Your task to perform on an android device: Create a New Blank document to write my weekend schedule later in the document on the WPS Office app.
Image 0: 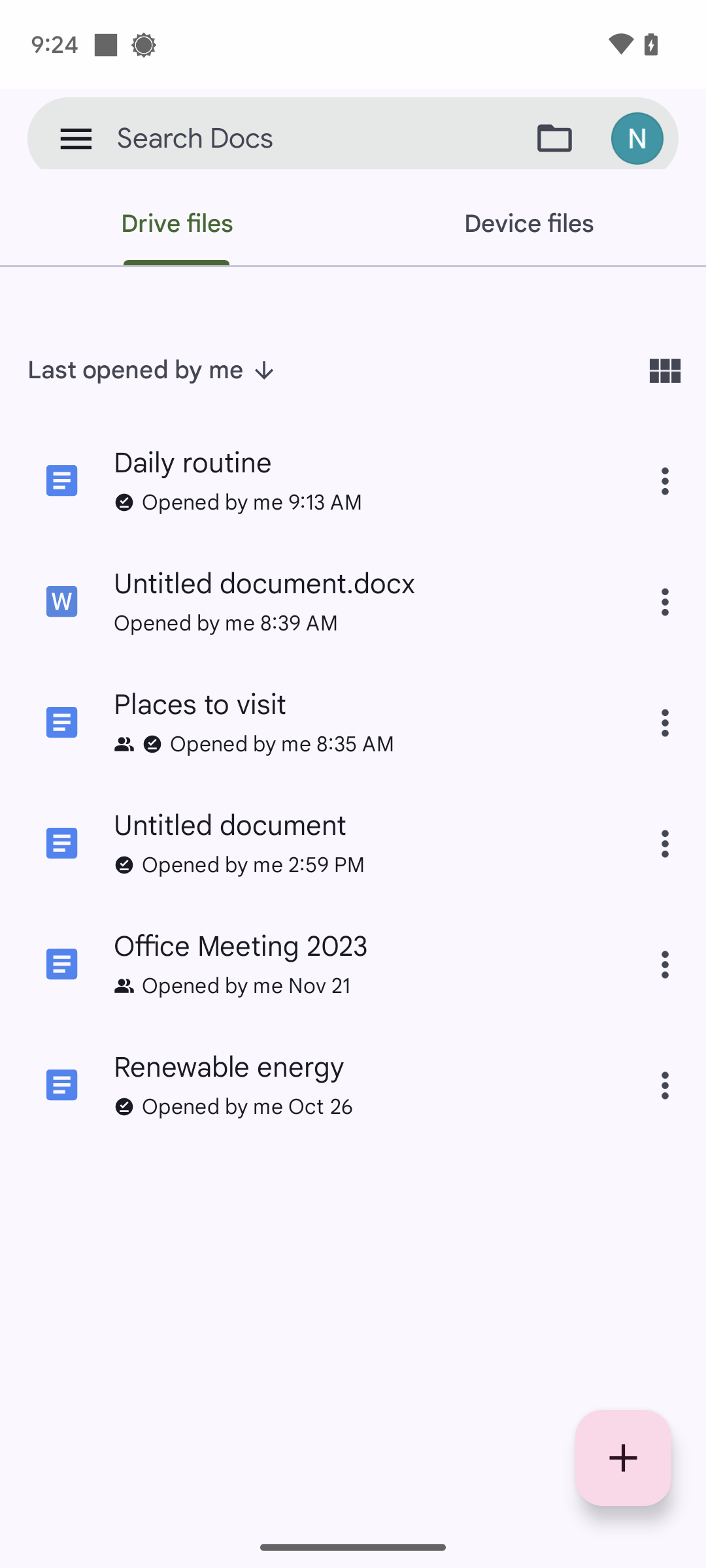
Open the WPS Office app.
Step 0: open app "WPS Office"
Image 2: 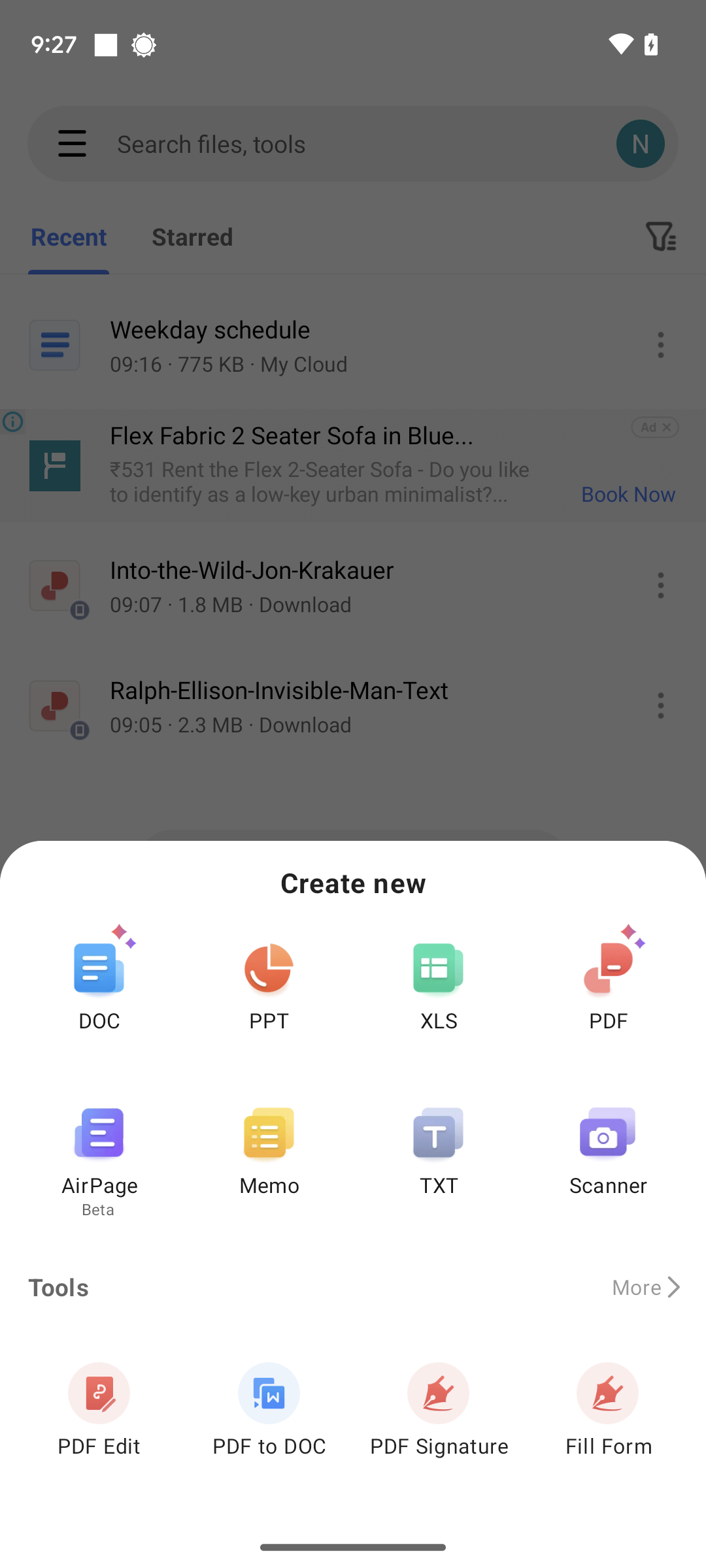
Select the document type as DOC.
Step 2: click (99, 968)
Image 3: 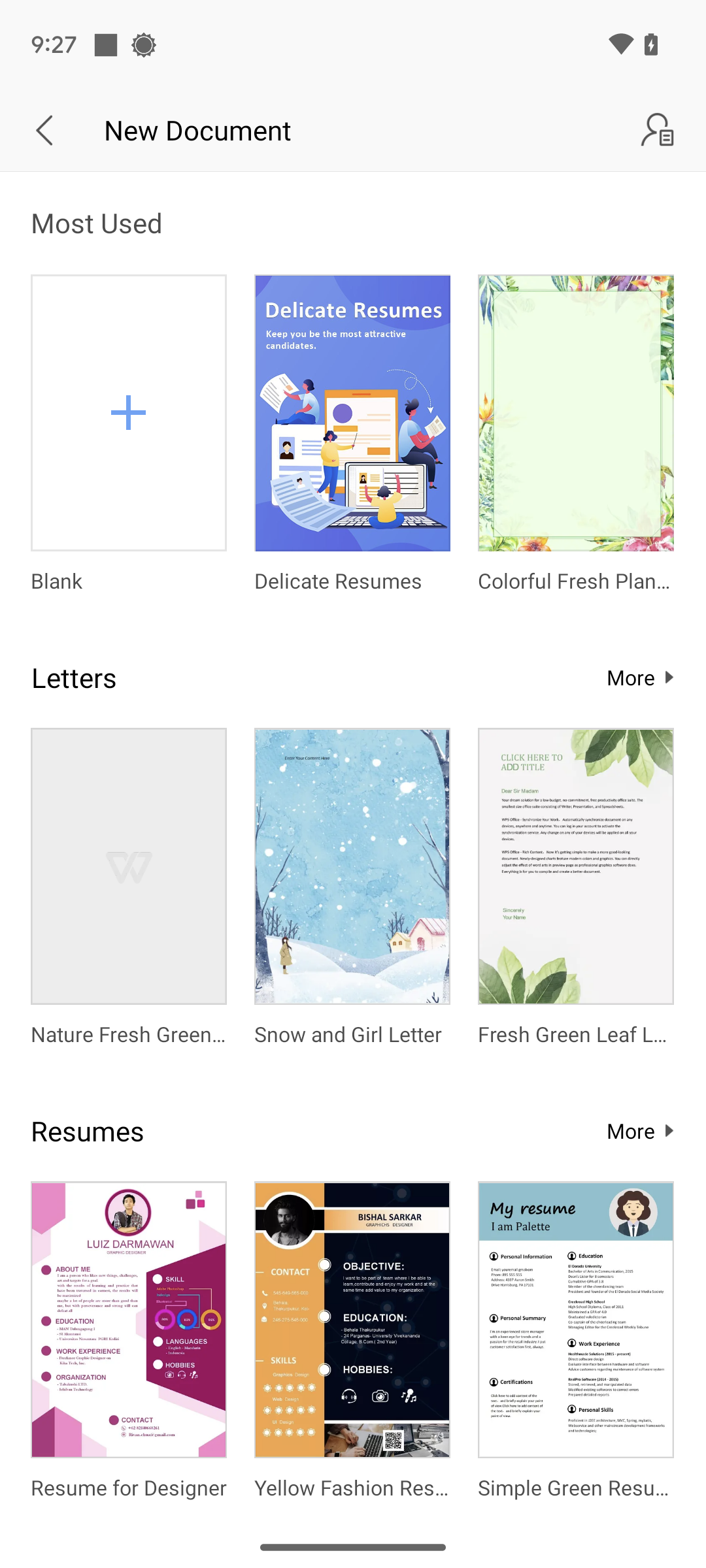
Click on the Doc format as Blank format.
Step 3: click (129, 412)
Image 4: 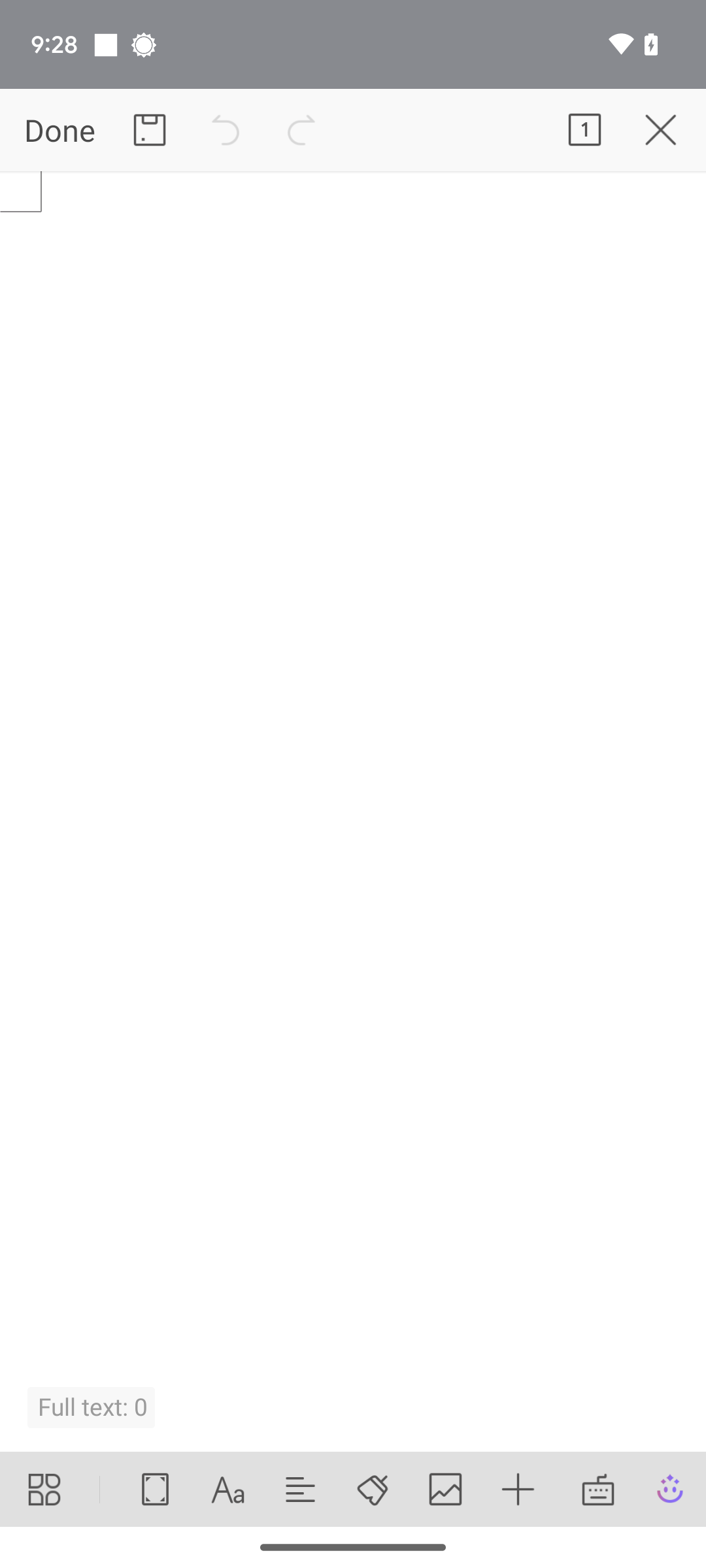
Click on the save icon at the top left of the screen.
Step 4: click (150, 130)
Image 6: 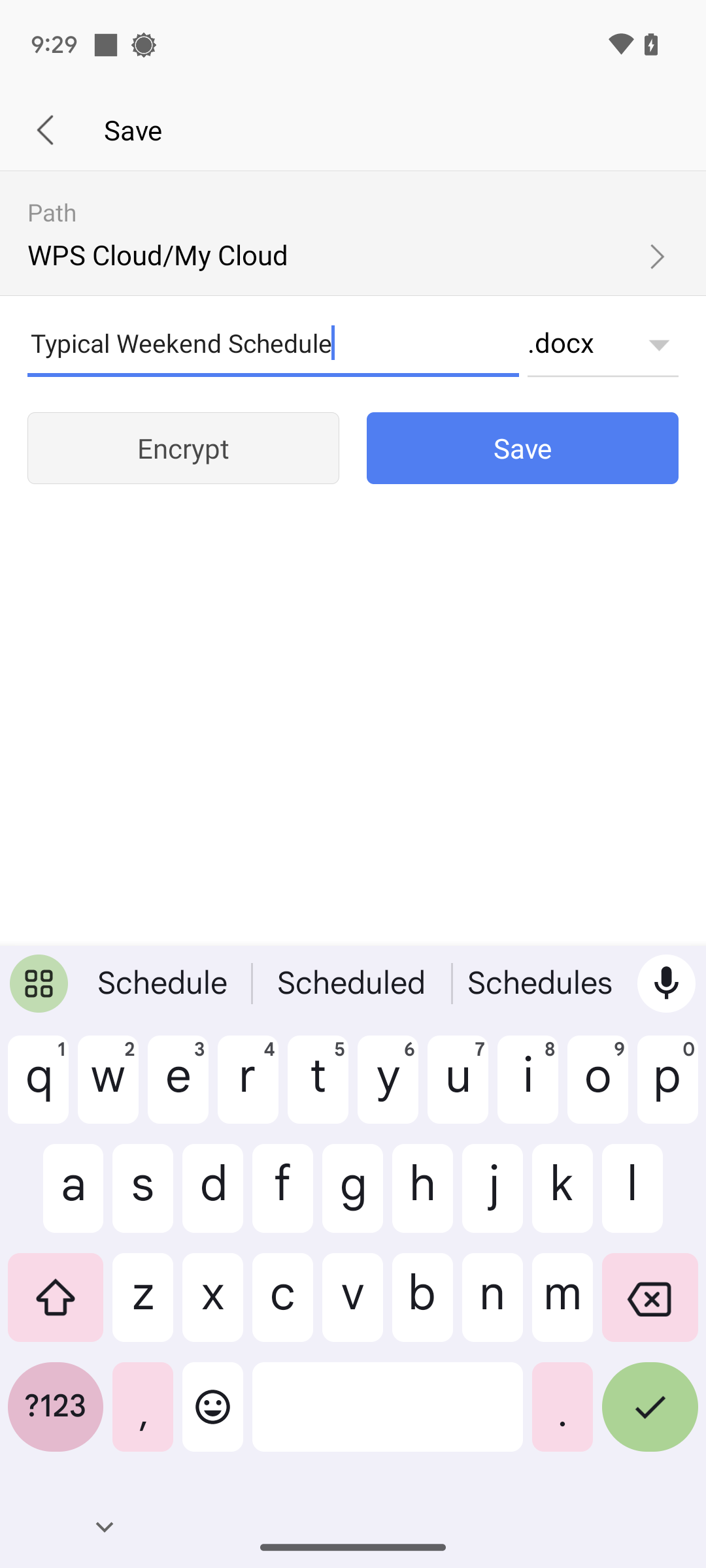
Click on the Save tab.
Step 6: click (522, 448)